Your task to perform on an android device: I want to share theTime Facts Docs file  with my friend Cerebra Research at dbwscratch.test.id4@gmail.com via Gmail in the Google Microsoft Word app.
Image 0: 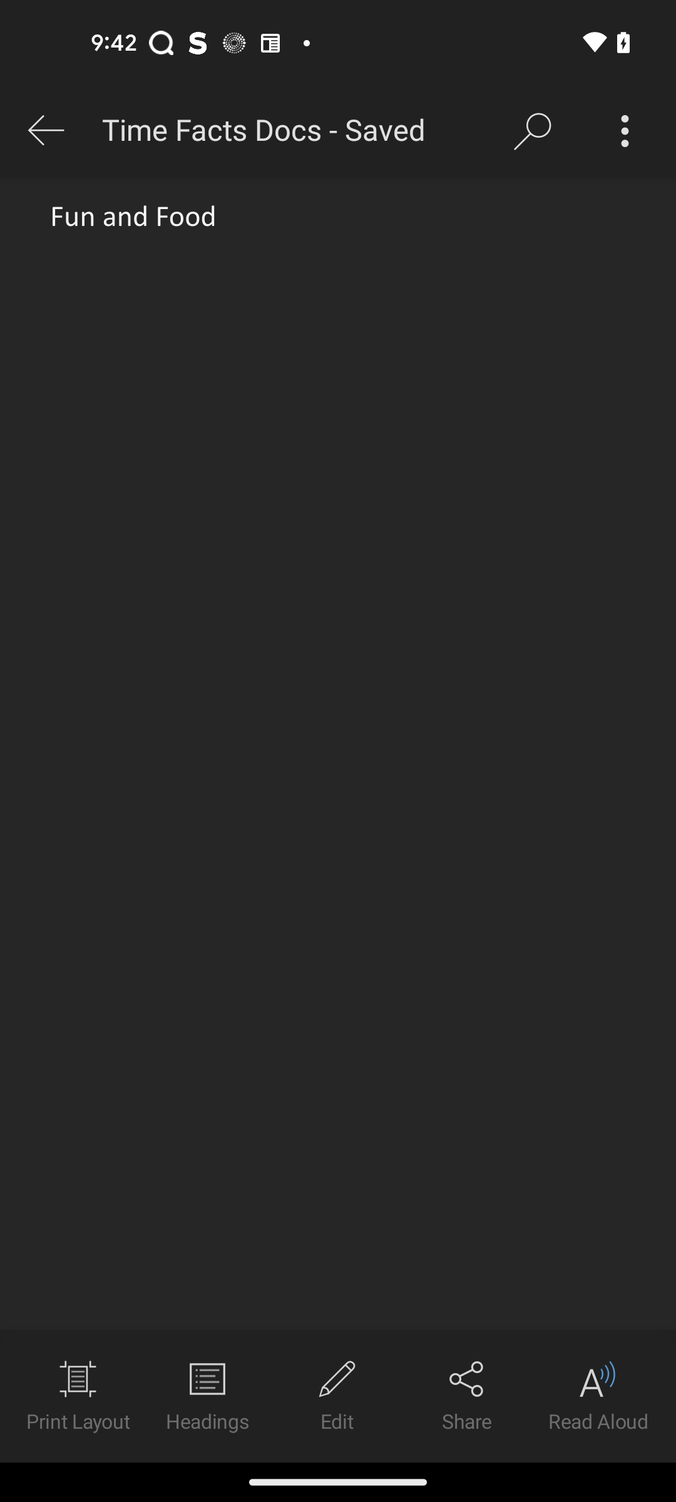
Click on the Share section
Step 0: click (467, 1396)
Image 1: 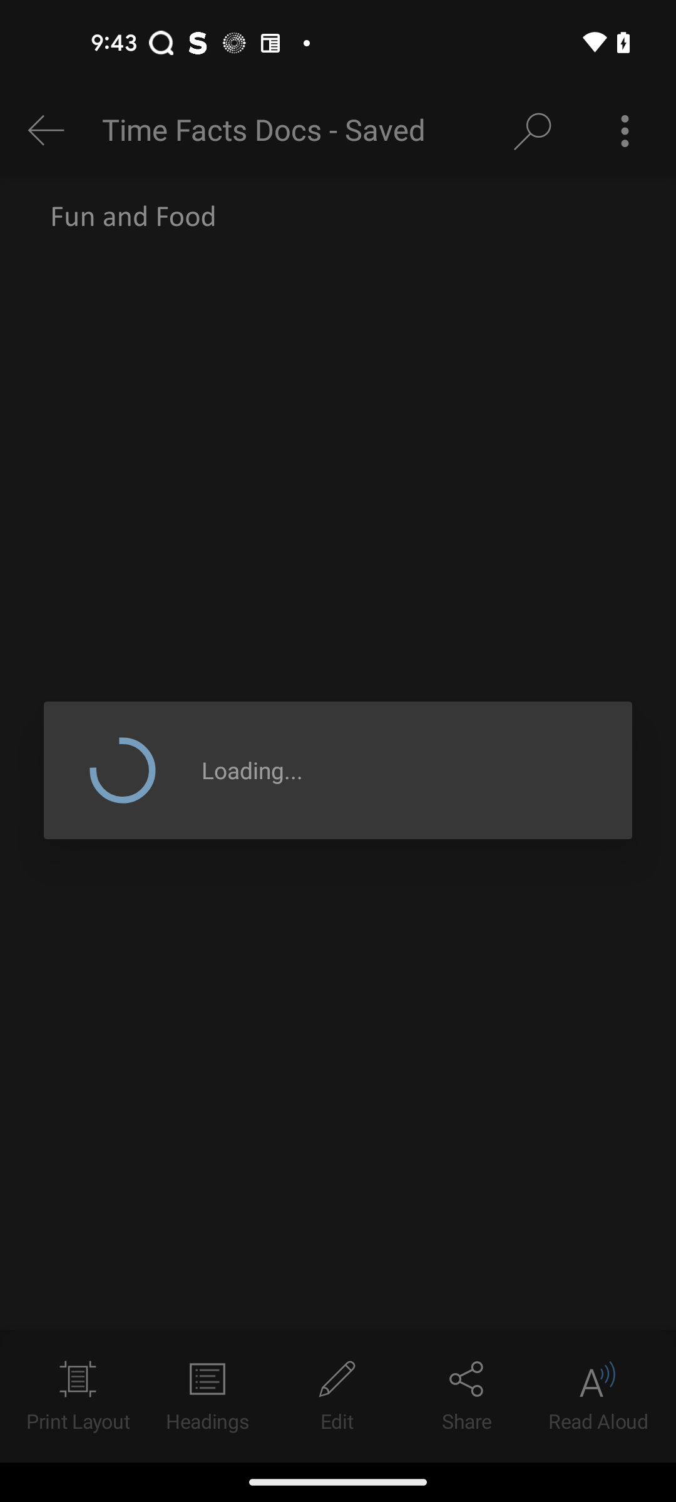
Click on the Share section
Step 1: wait
Image 2: 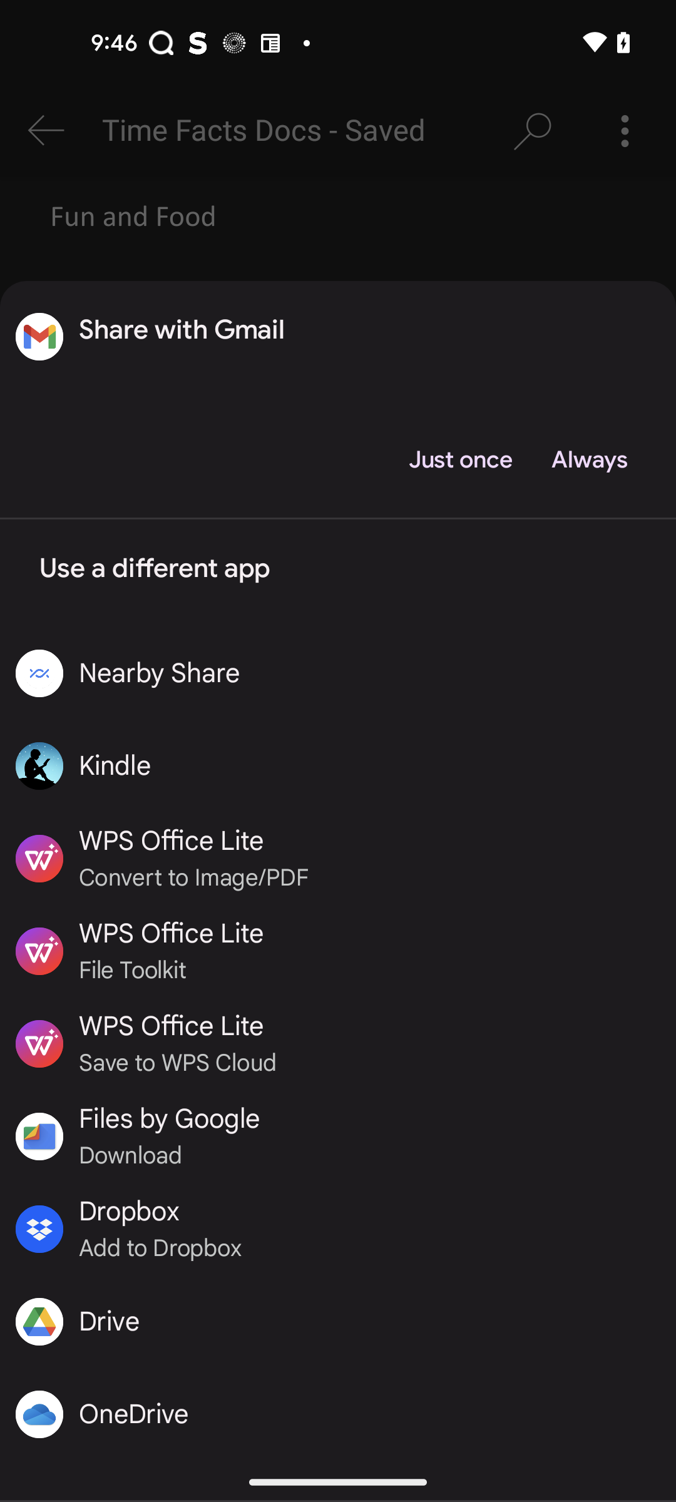
Click on the Always button
Step 2: click (588, 460)
Image 3: 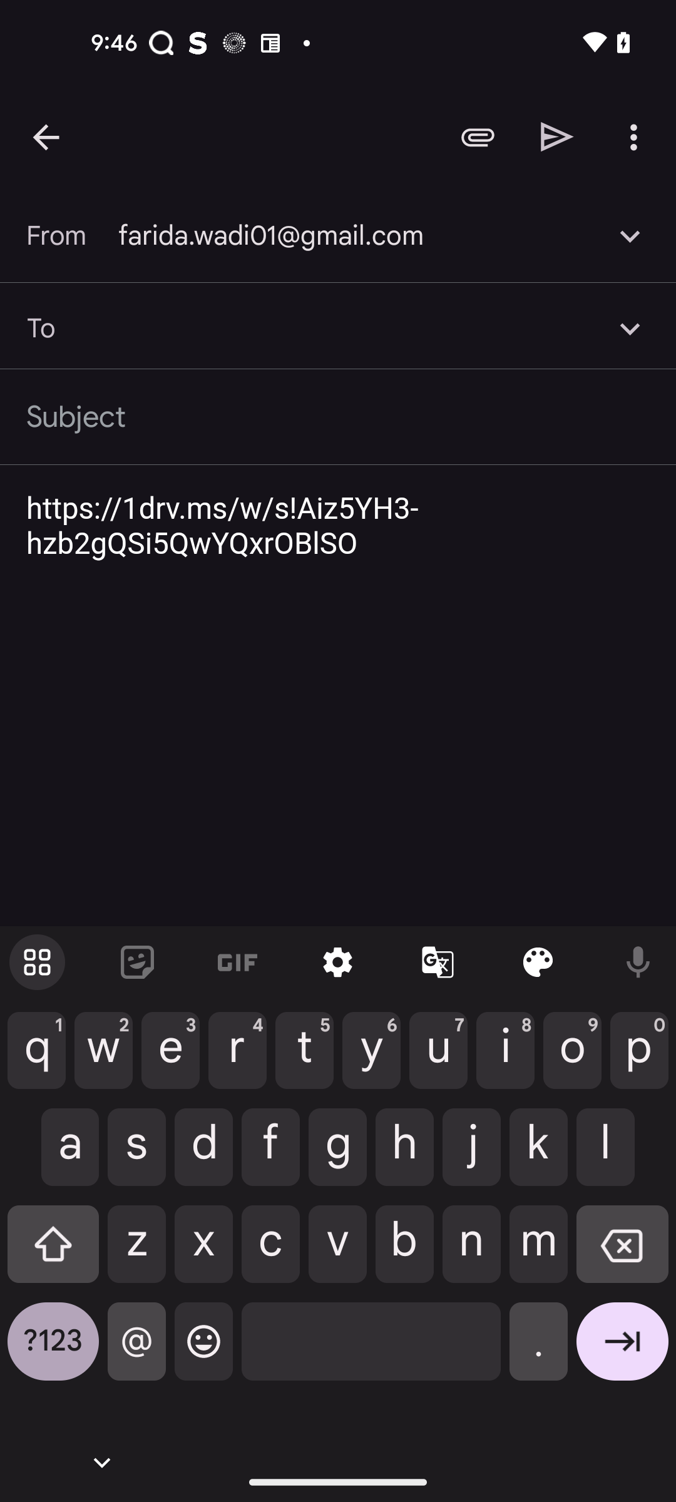
Type dbwscratch.test.id4@gmail.com
Step 3: type "dbwscratch.test.id4@gmail.com"
Image 4: 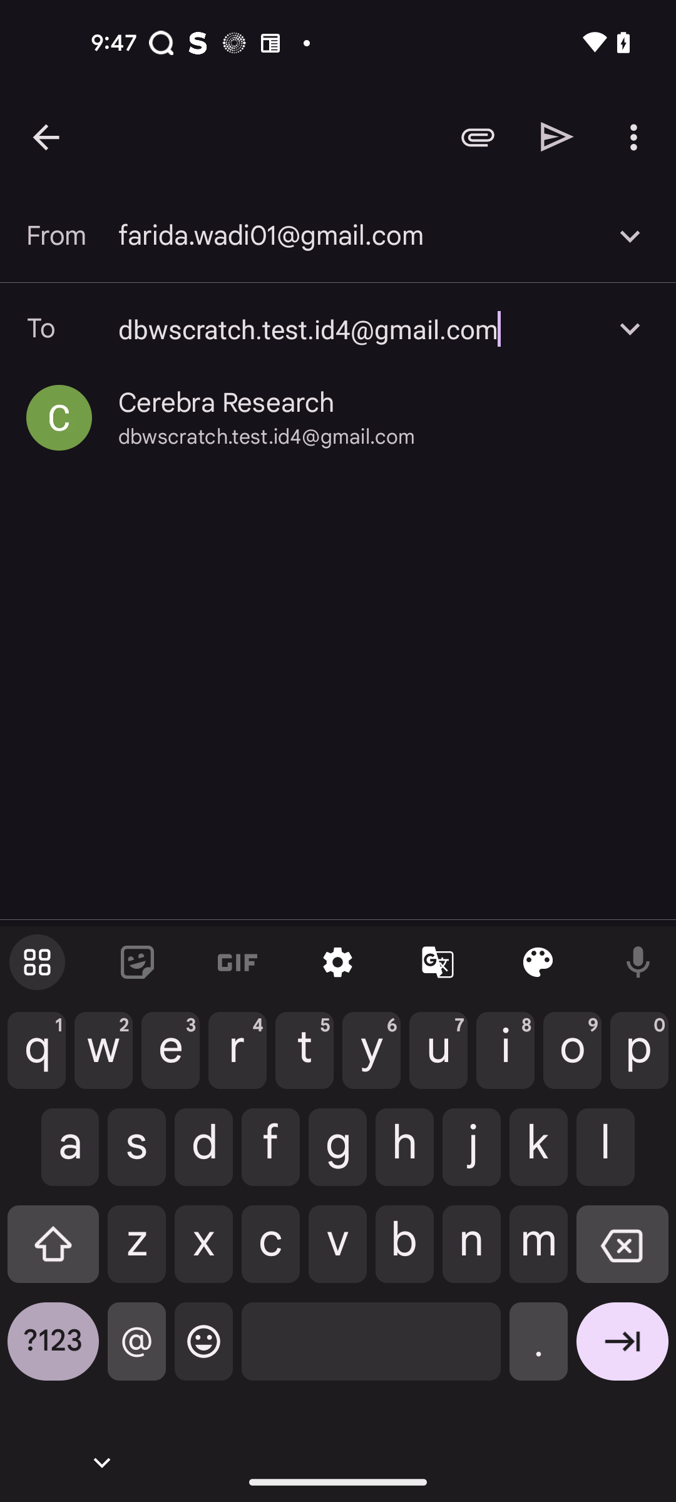
Click on the Cerebra Research id
Step 4: click (226, 402)
Image 5: 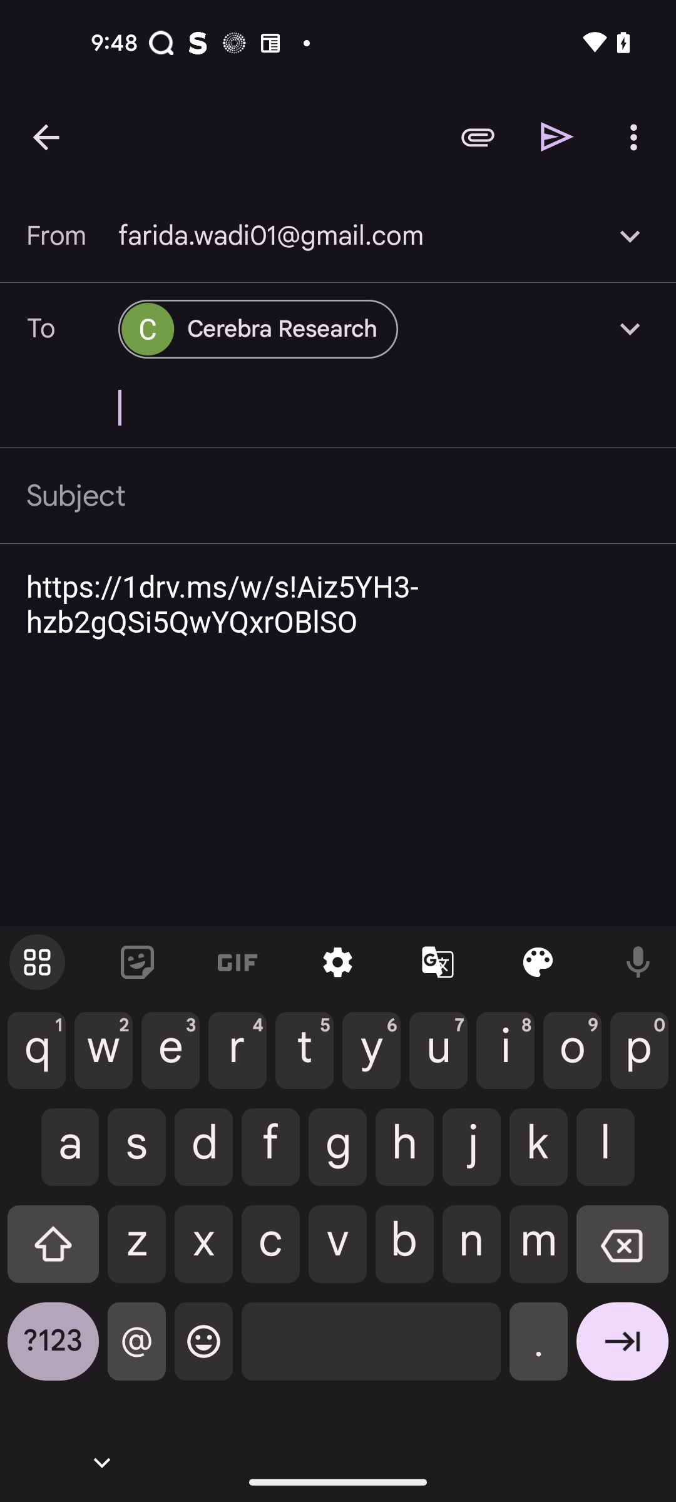
Click on the send icon
Step 5: click (557, 136)